Your task to perform on an android device: I want to managae my drive storage if it running out of storage or not, so take a look on the Drive storage.
Image 0: 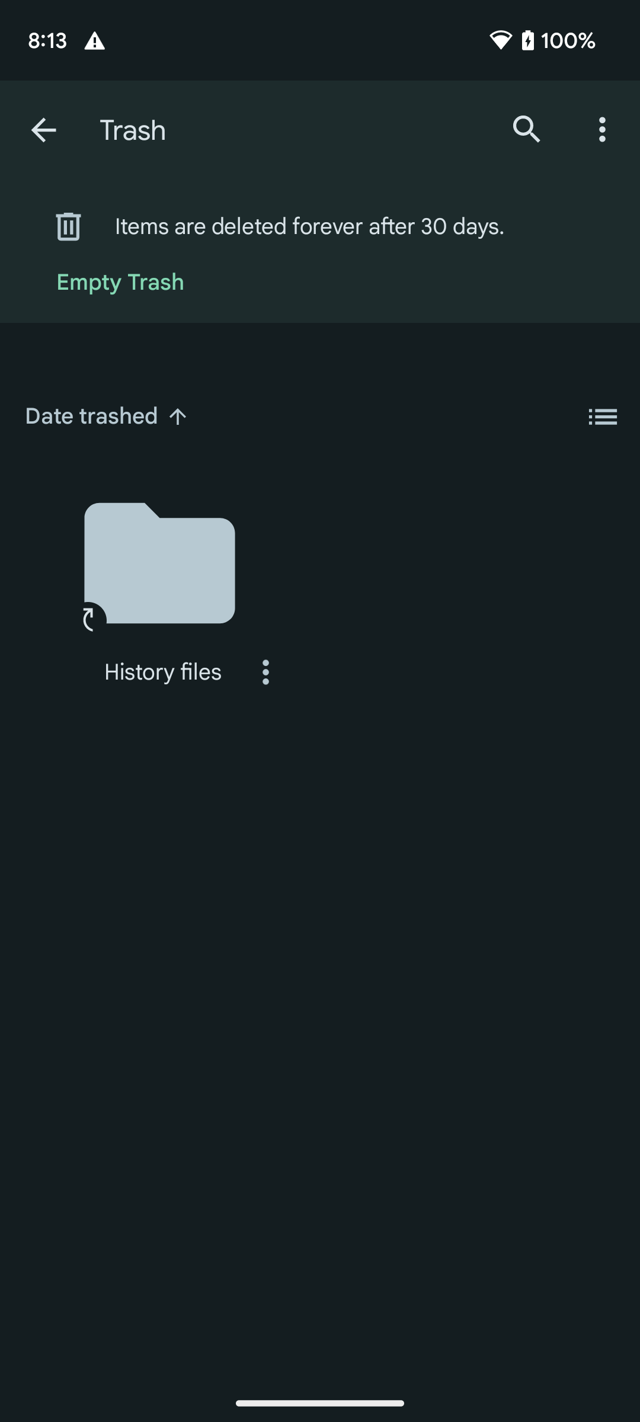
Go back to the previous page 
Step 0: press back button
Image 1: 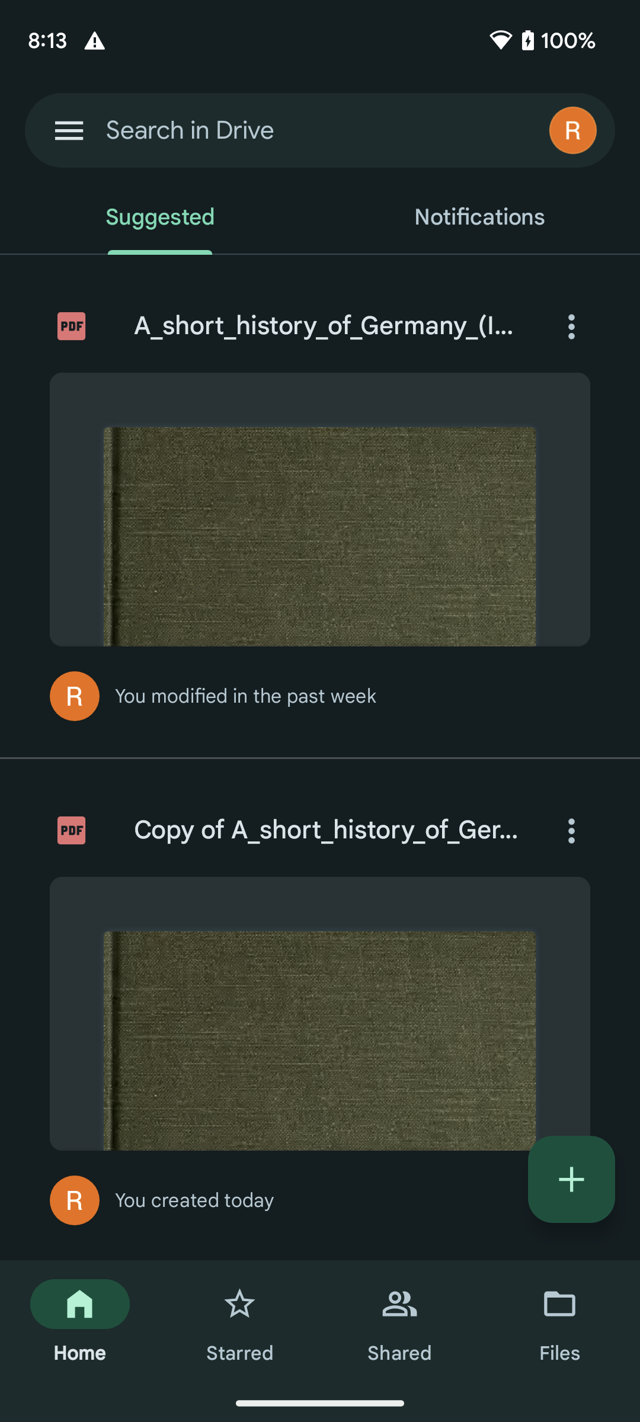
Click on the three bar icon at the top left corner of the screen to view the Manage storage option.
Step 1: click (69, 130)
Image 2: 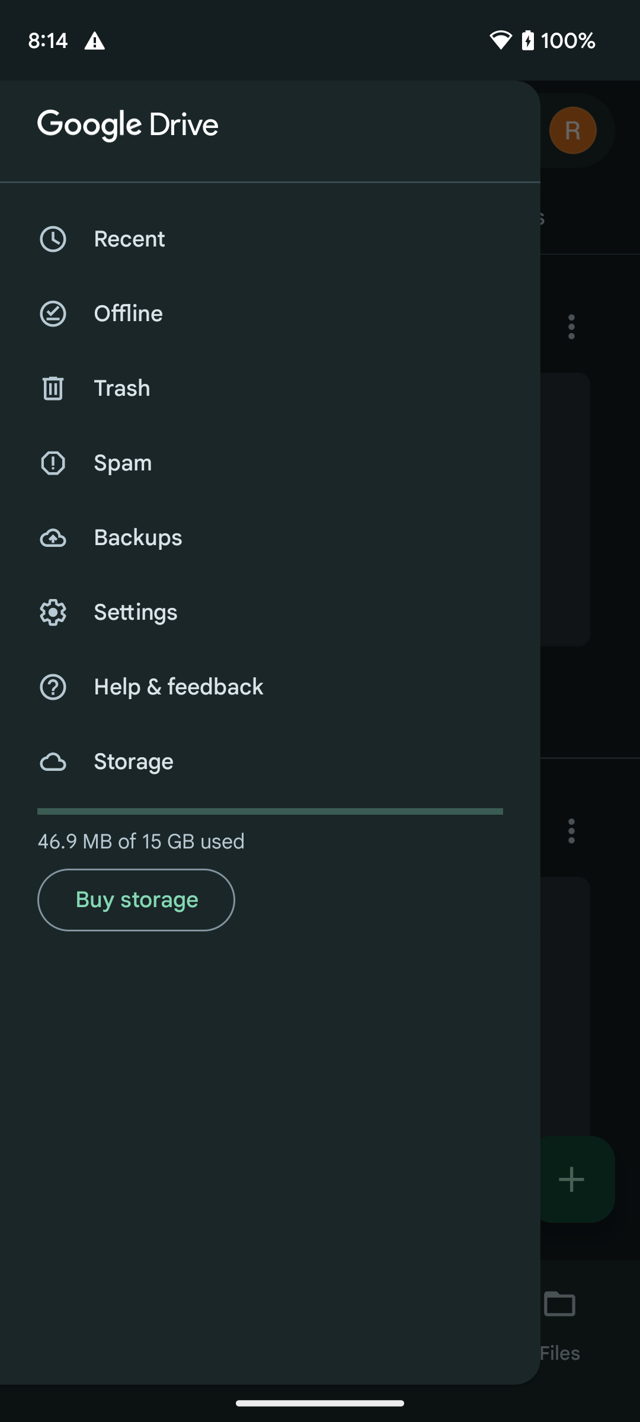
Click on the Storage option to view the full details of the storage.
Step 2: click (270, 762)